Your task to perform on an android device: Launch Youtube and play Easy paper Flower|| paper tulip flower ||,paper craft  make sure to turn on subtitles and set playback to 1.5x
Image 0: 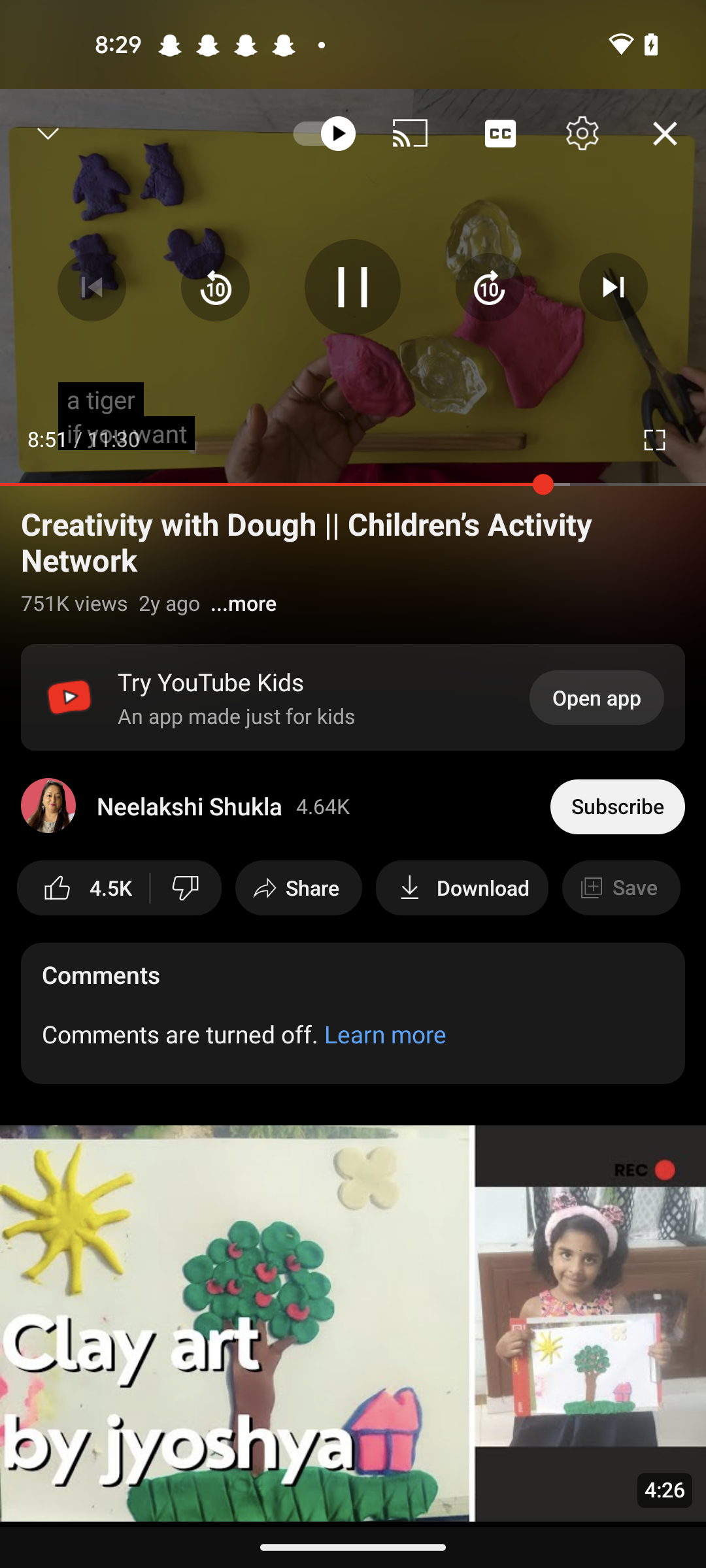
go back to previous page 
Step 0: press back button
Image 1: 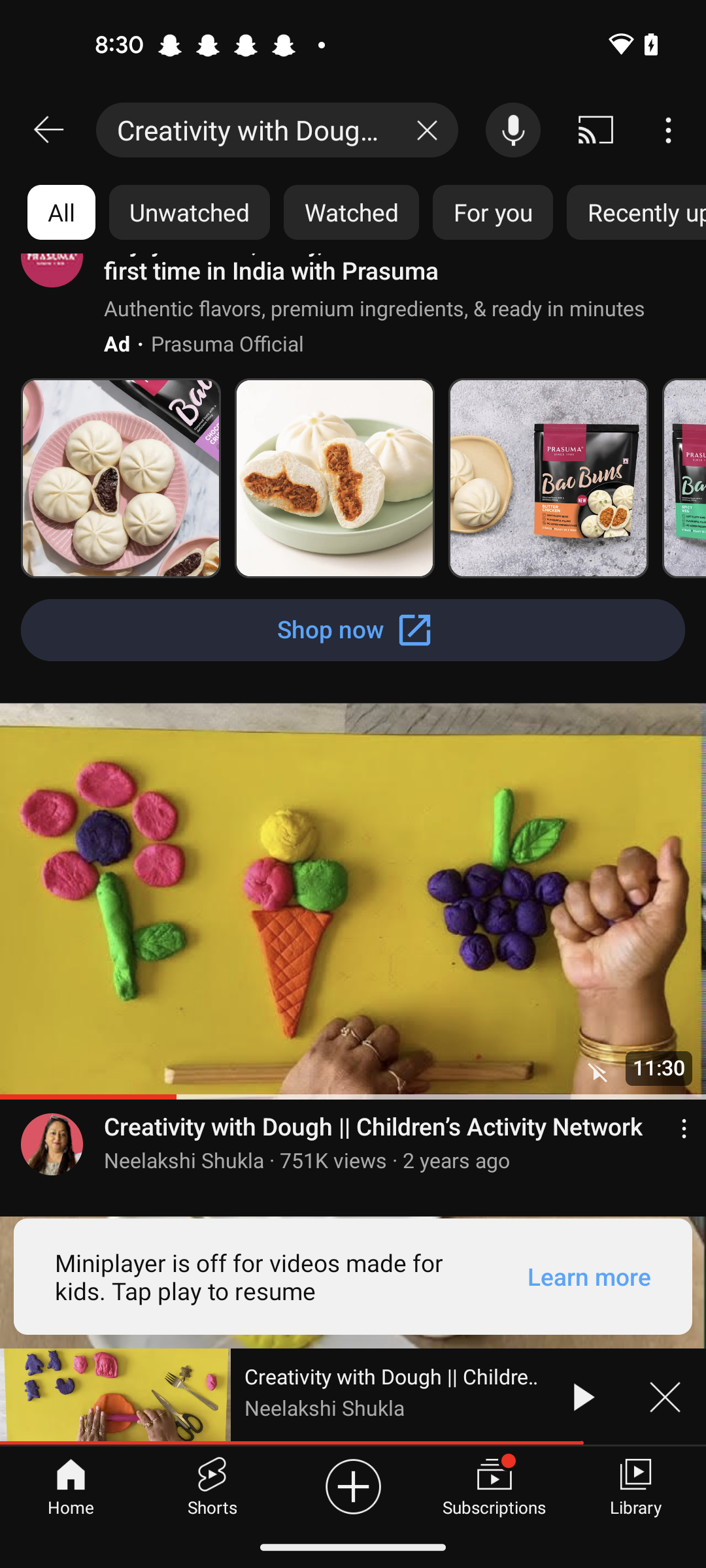
Close the minimize video at the bottom of the screen
Step 1: click (664, 1396)
Image 2: 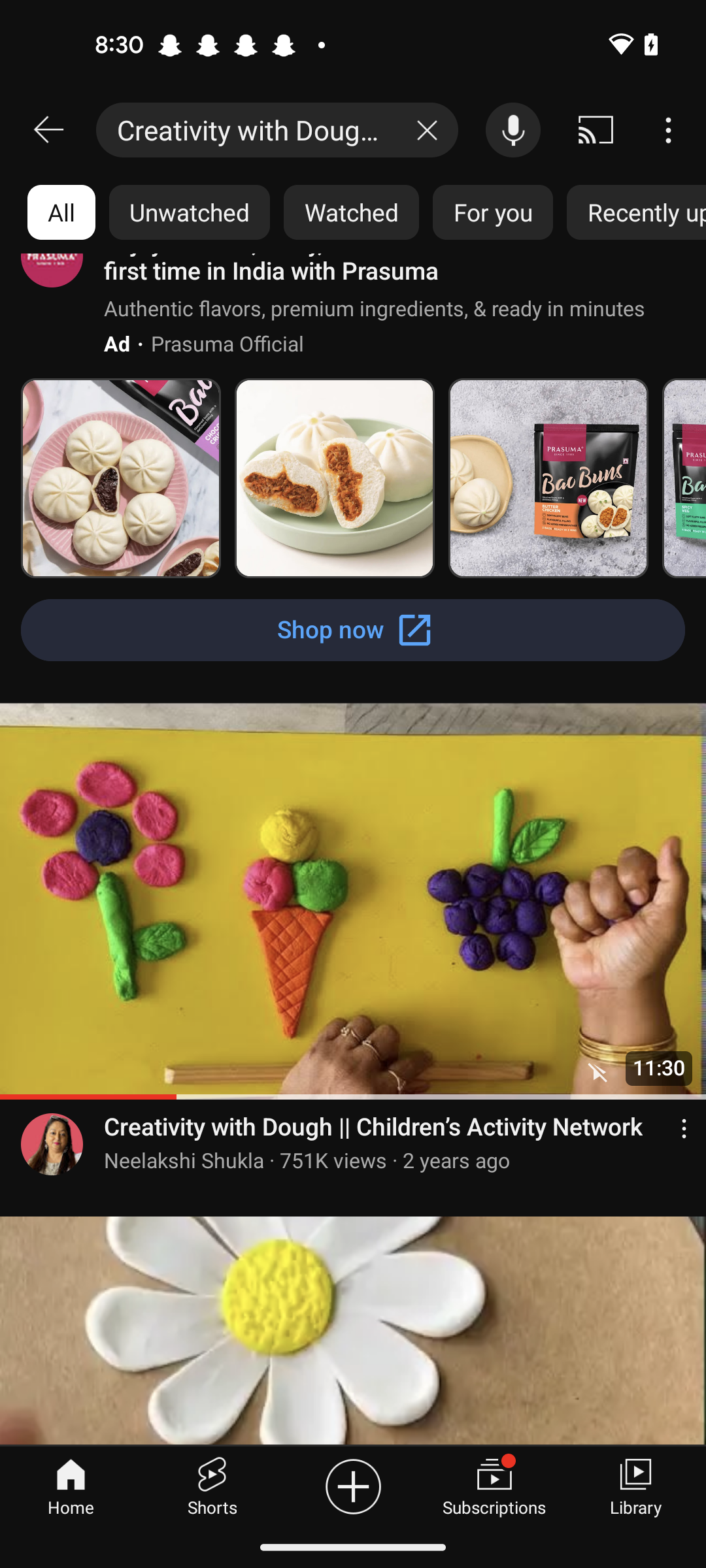
Clear the search bar 
Step 2: click (431, 130)
Image 3: 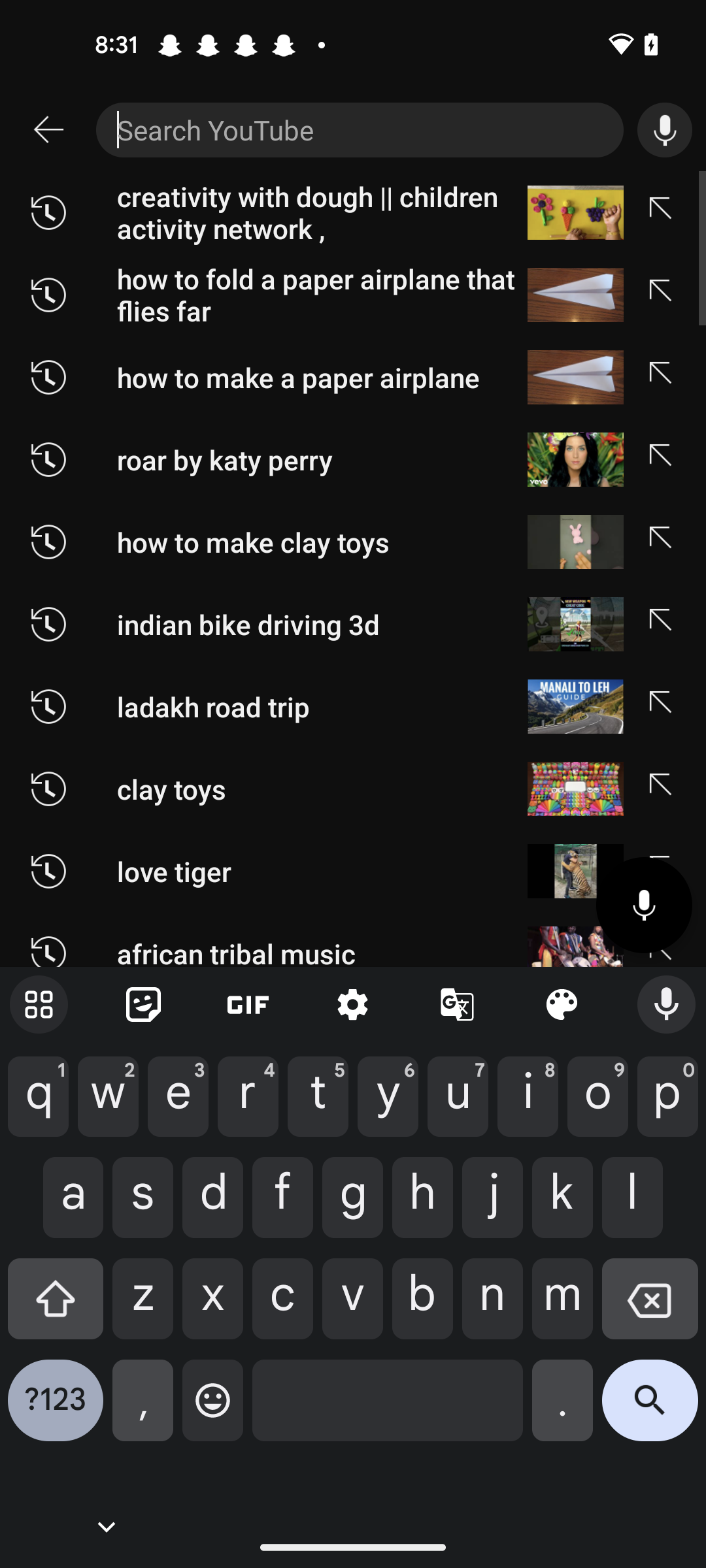
Enter as  Easy paper Flower|| paper tulip flower ||,paper craft make sure
Step 3: type " Easy paper Flower|| paper tulip flower ||,paper craft make sure"
Image 4: 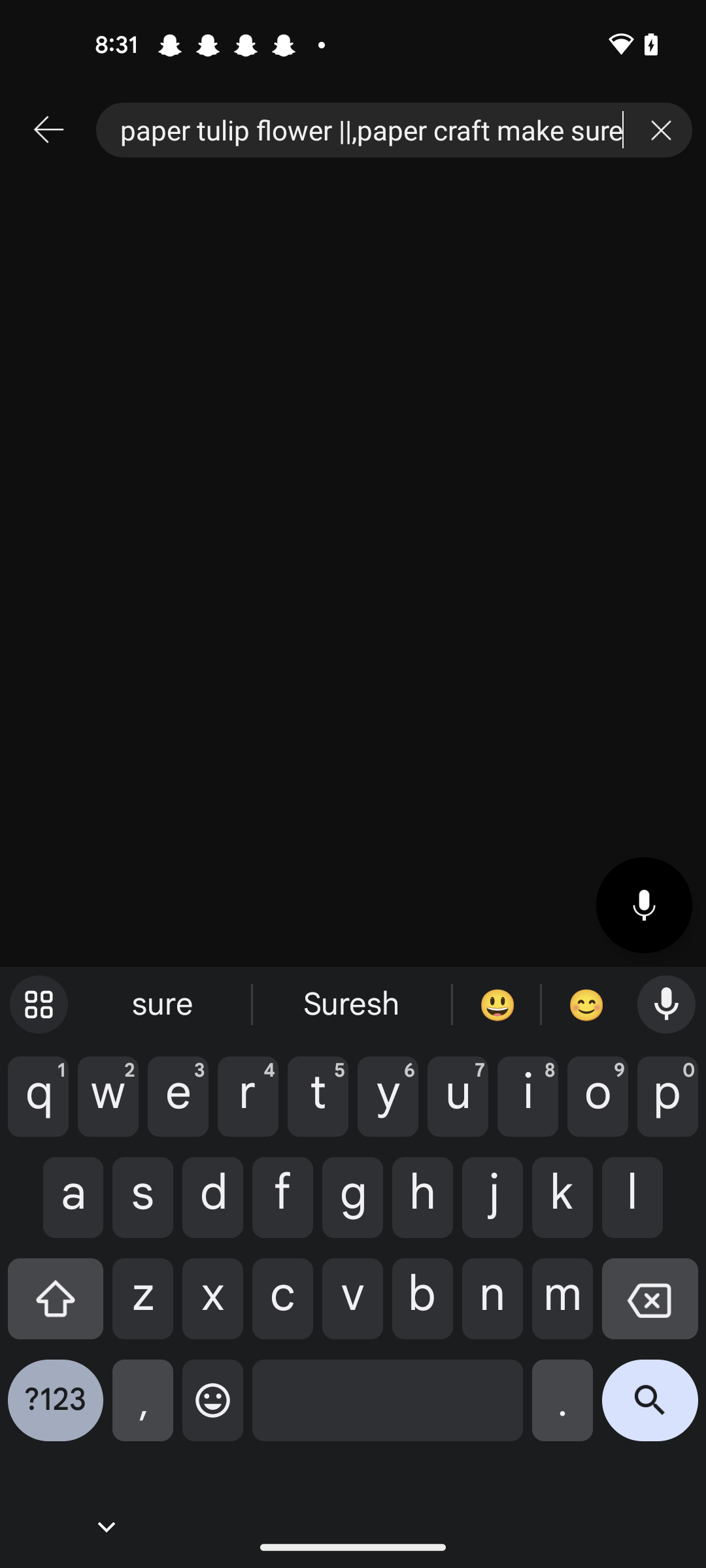
Click on the search icon at the bottom right corner of the screen 
Step 4: click (650, 1410)
Image 5: 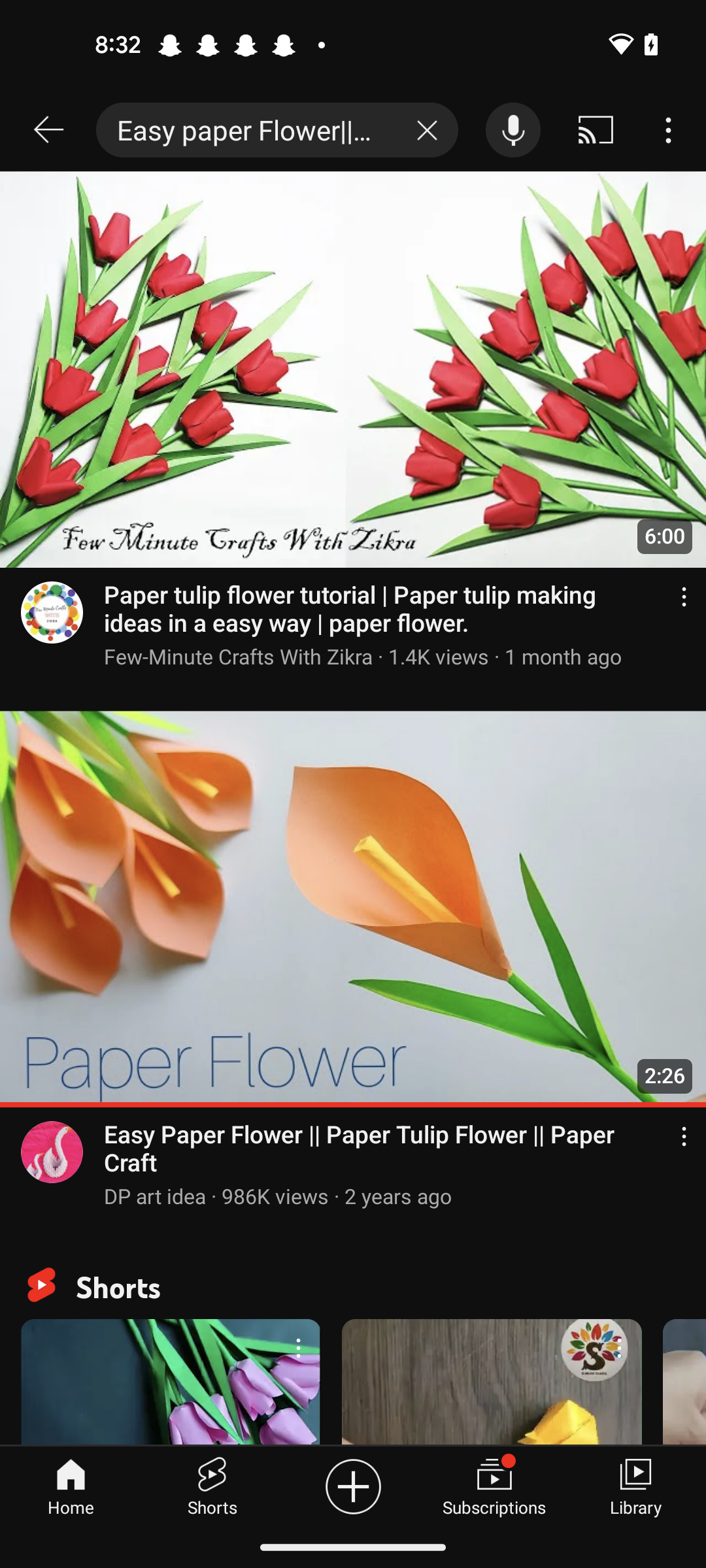
Click on the Easy paper Flower|| paper tulip flower ||,paper craft
Step 5: click (353, 981)
Image 6: 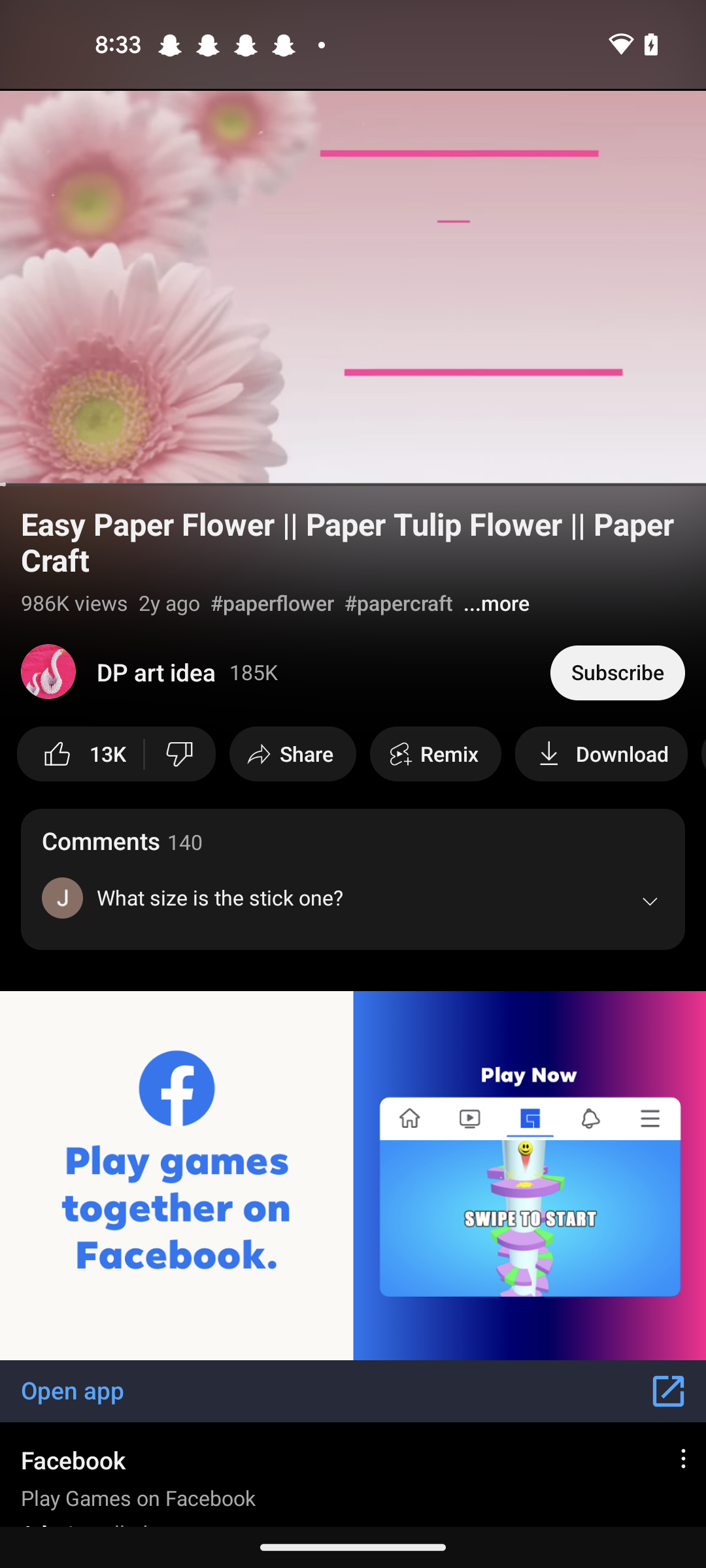
Click on the Easy paper Flower|| paper tulip flower ||,paper craft
Step 6: wait
Image 7: 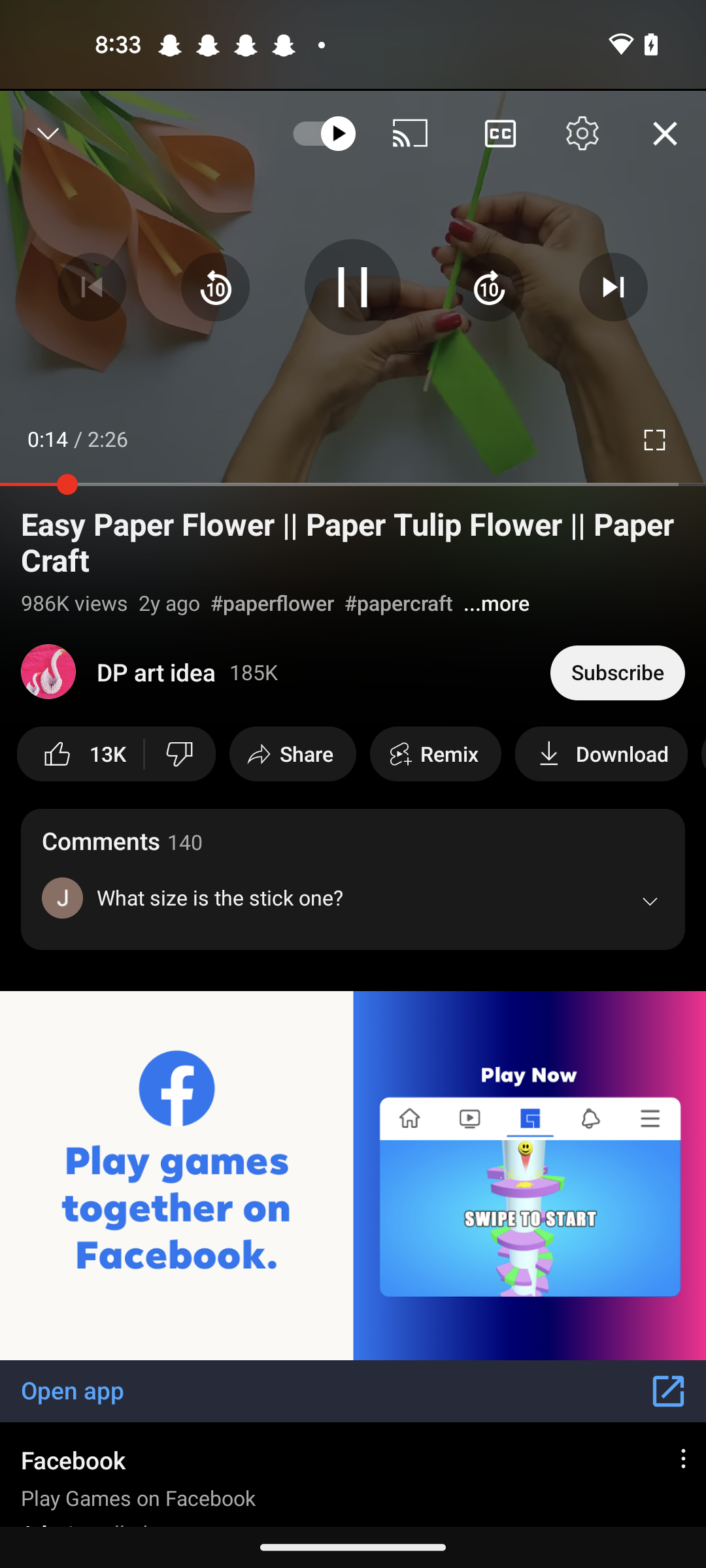
Click on the subtitles 
Step 7: click (499, 133)
Image 8: 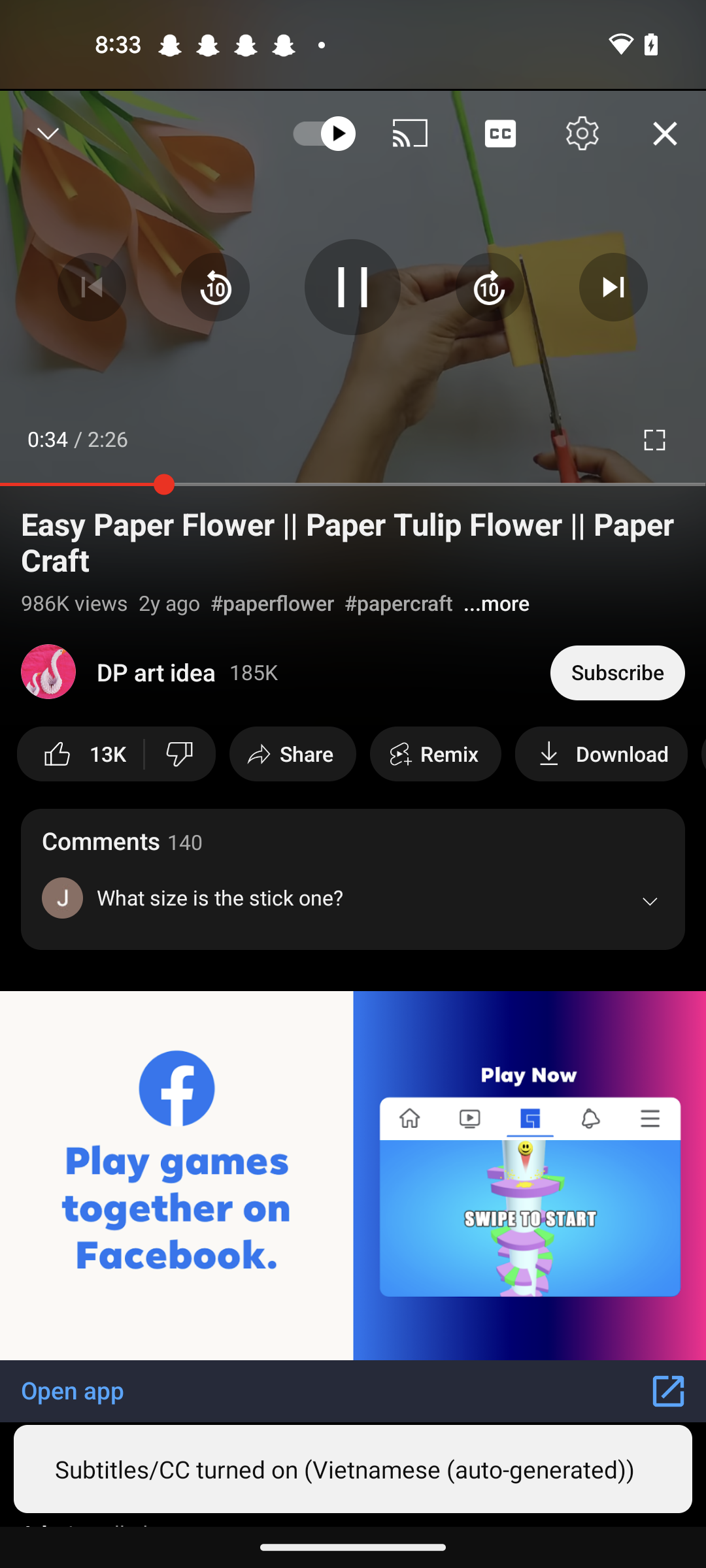
Click on the setting icon of the video 
Step 8: click (582, 133)
Image 9: 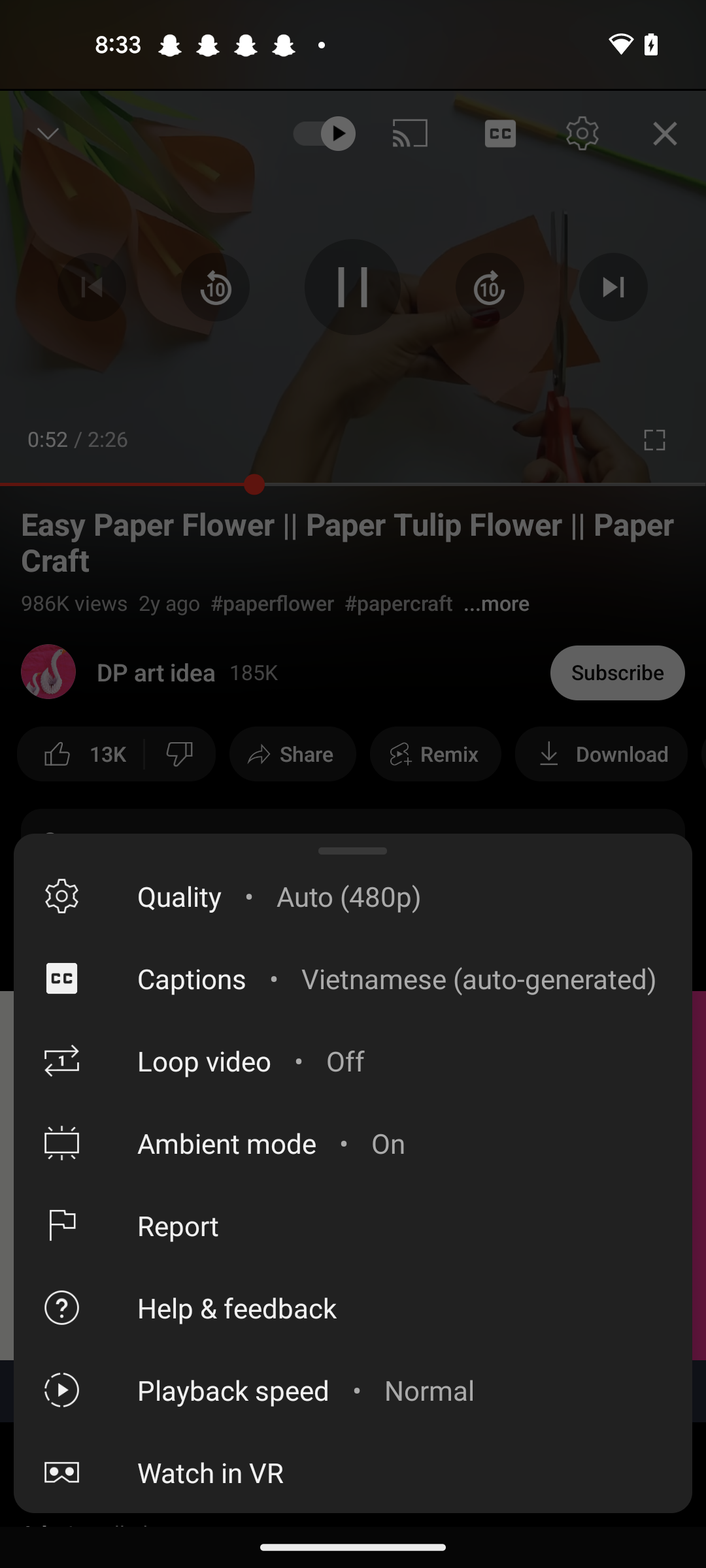
open the playback speed option 
Step 9: click (353, 1390)